Your task to perform on an android device: In the Mindfulness app, I would like to set a 15-minute timer so that I can know when to terminate the session.
Image 0: 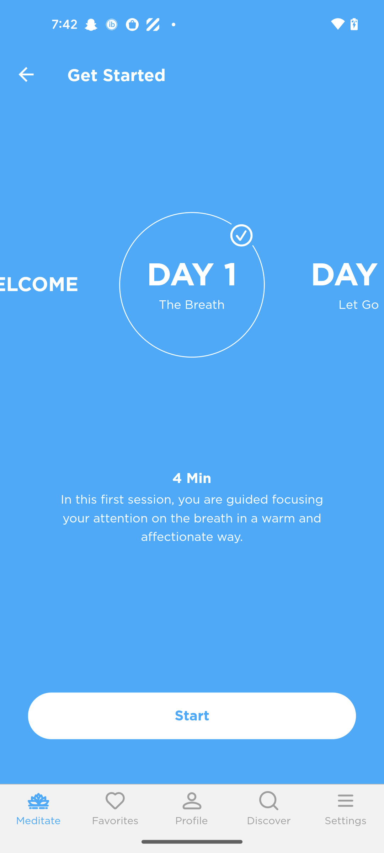
Click on the profile icon
Step 0: click (192, 807)
Image 1: 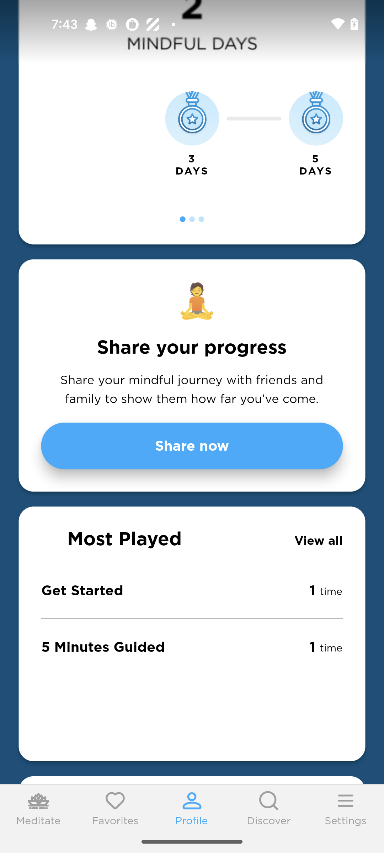
Click on the 5 minutes guided
Step 1: click (192, 647)
Image 3: 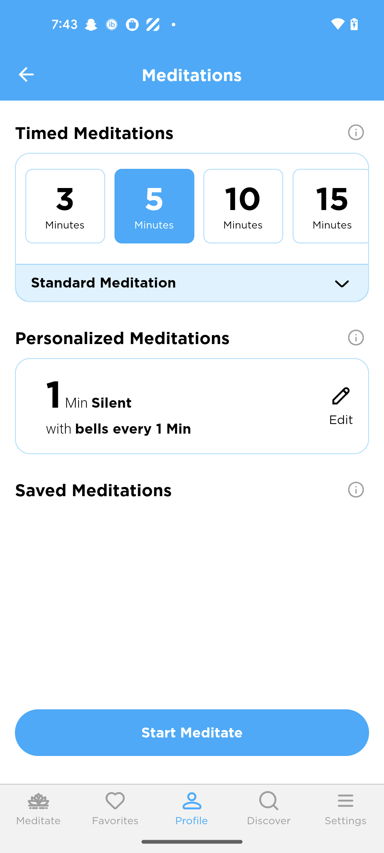
Select the timer 15 minutes
Step 3: click (330, 206)
Image 4: 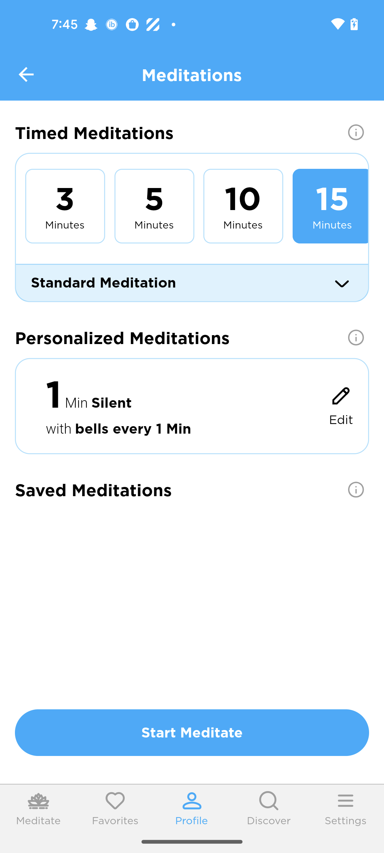
Click on the Start meditate tab
Step 4: click (192, 733)